Your task to perform on an android device: My wife told me to view the comparison of Reebok Classic leather Shoes with others before purchasing them, so compare these shoes with others in the Footshop app.
Image 0: 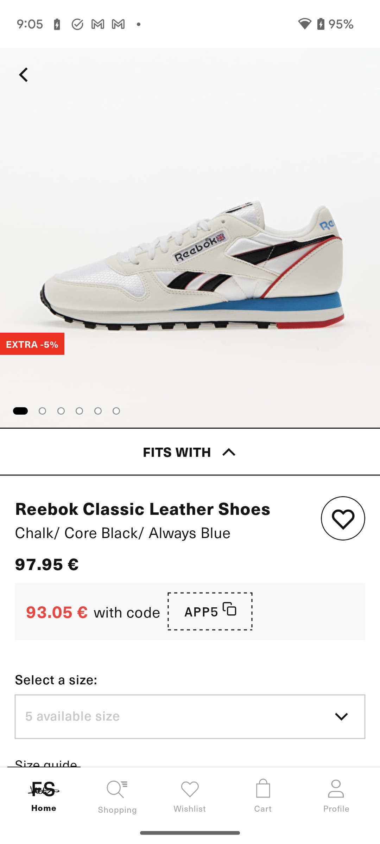
Scroll down to view the other shoes of this category.
Step 0: scroll down
Image 1: 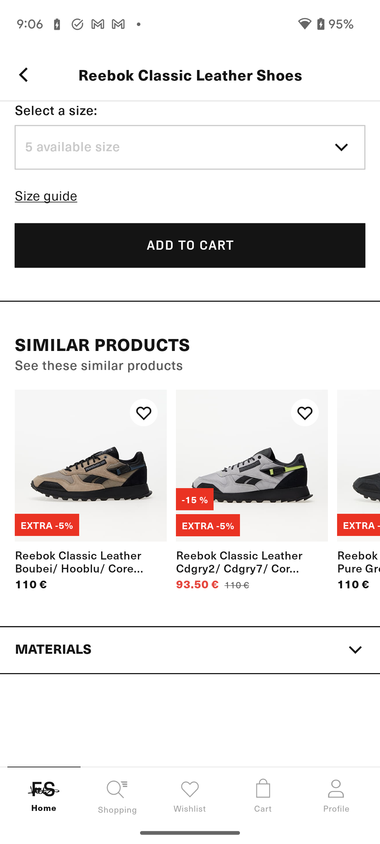
Swipe left to view more shoes of this category.
Step 1: scroll right